Your task to perform on an android device: In the Altfit App ,track your Walk activity steps 
Image 1: 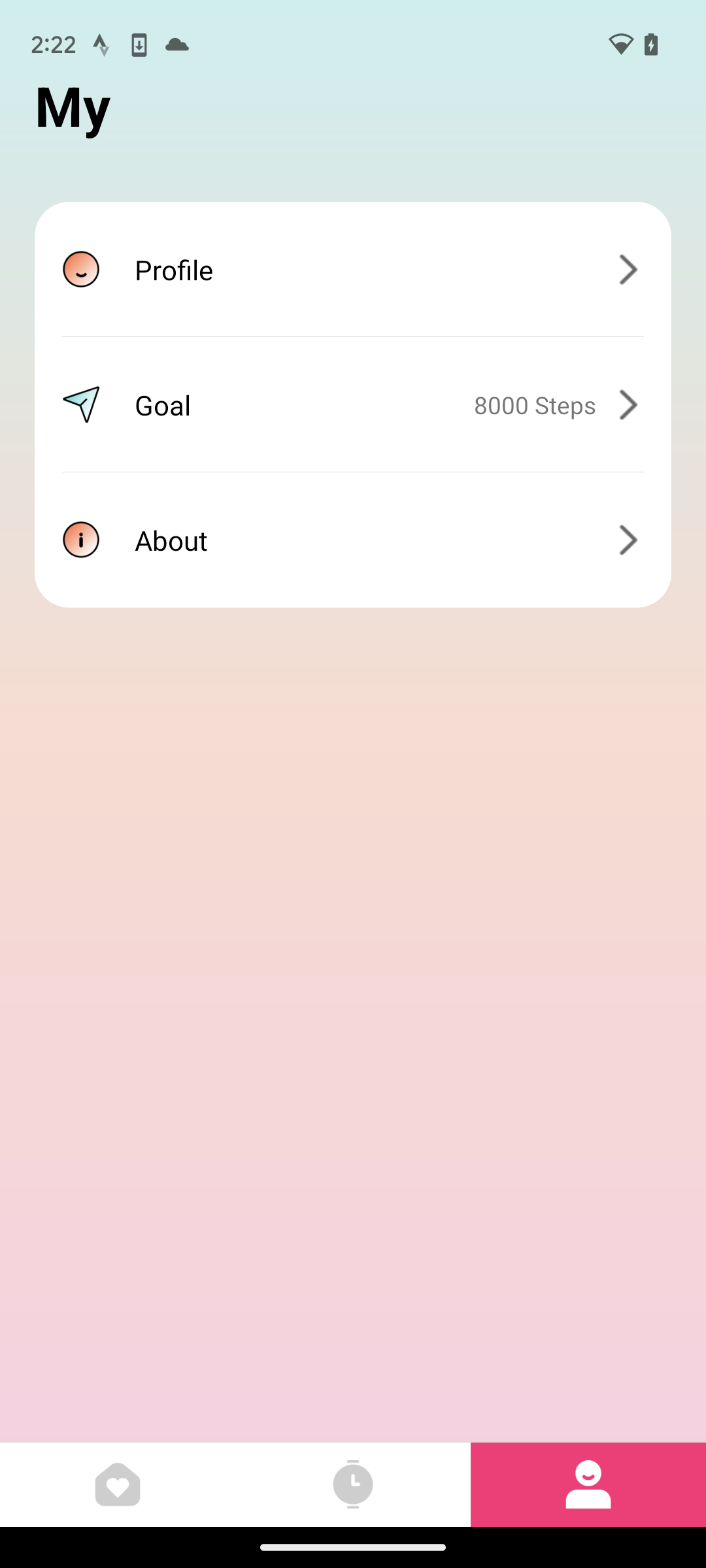
Click on the left most icon at the bottom left corner of the screen 
Step 1: click (118, 1484)
Image 2: 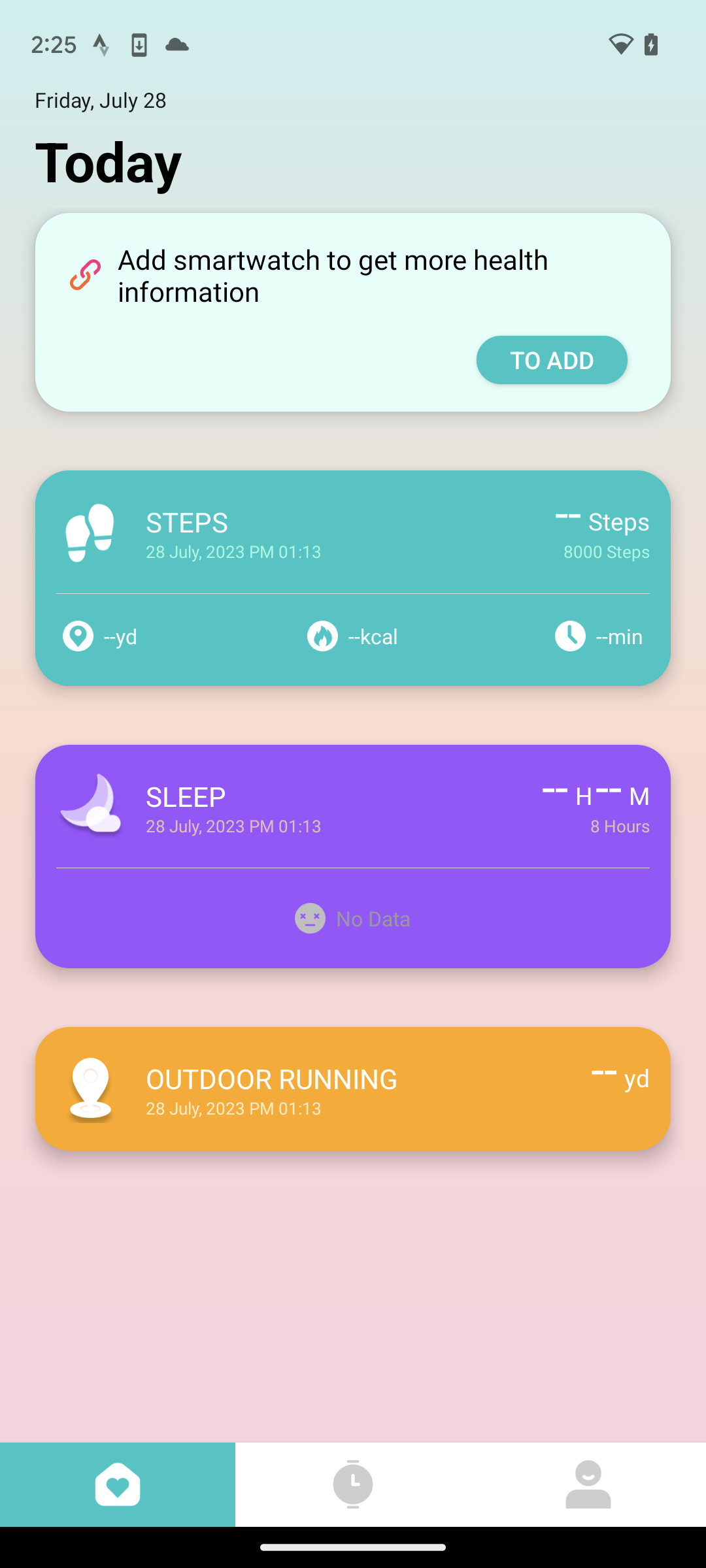
Click on the Steps  
Step 2: click (346, 523)
Image 3: 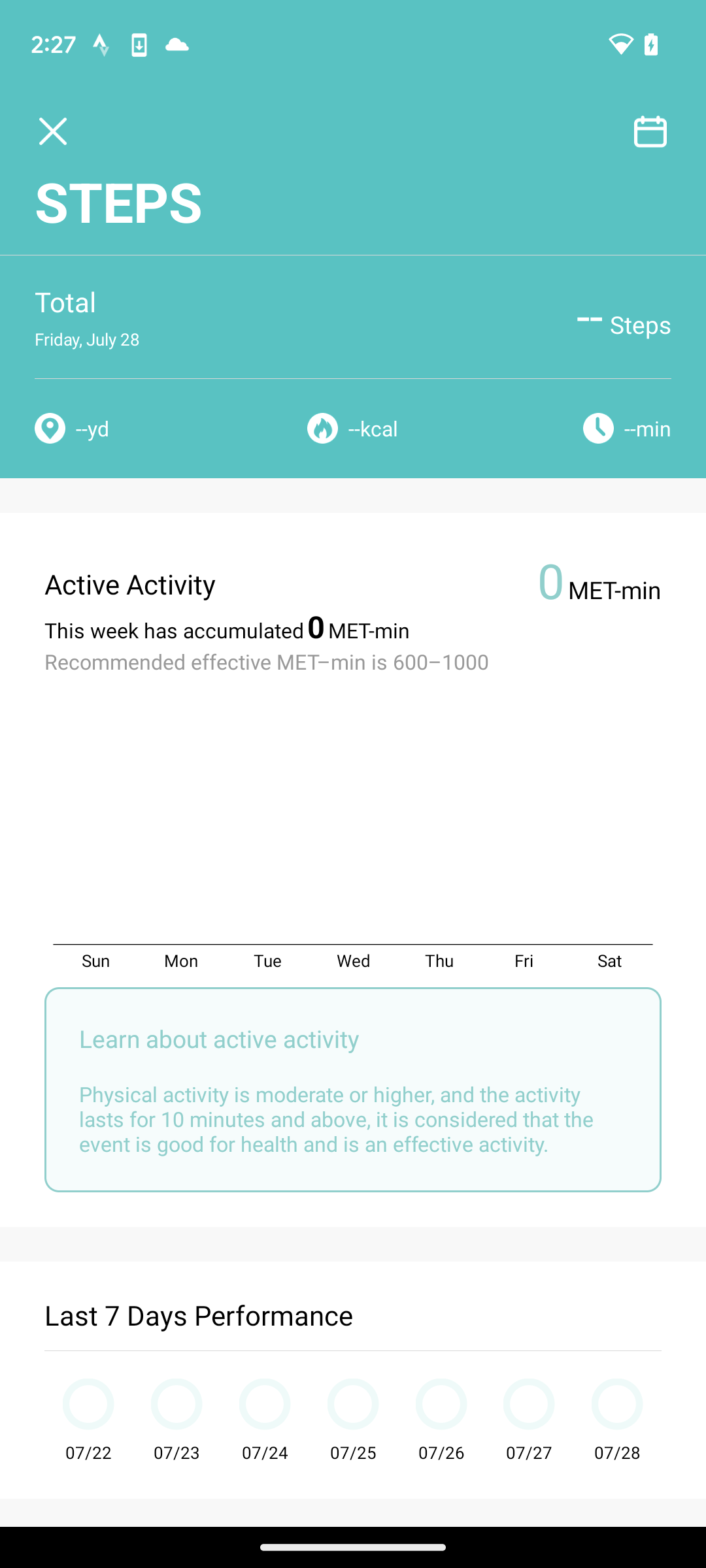
Swipe up on the screen
Step 3: scroll down